Your task to perform on an android device: I received an email from Aakash Gahlot with the subject Urgent Document; now I want to pass this information to my other friend Jason at jason.smith@hotpop.com because he also requires this.
Image 0: 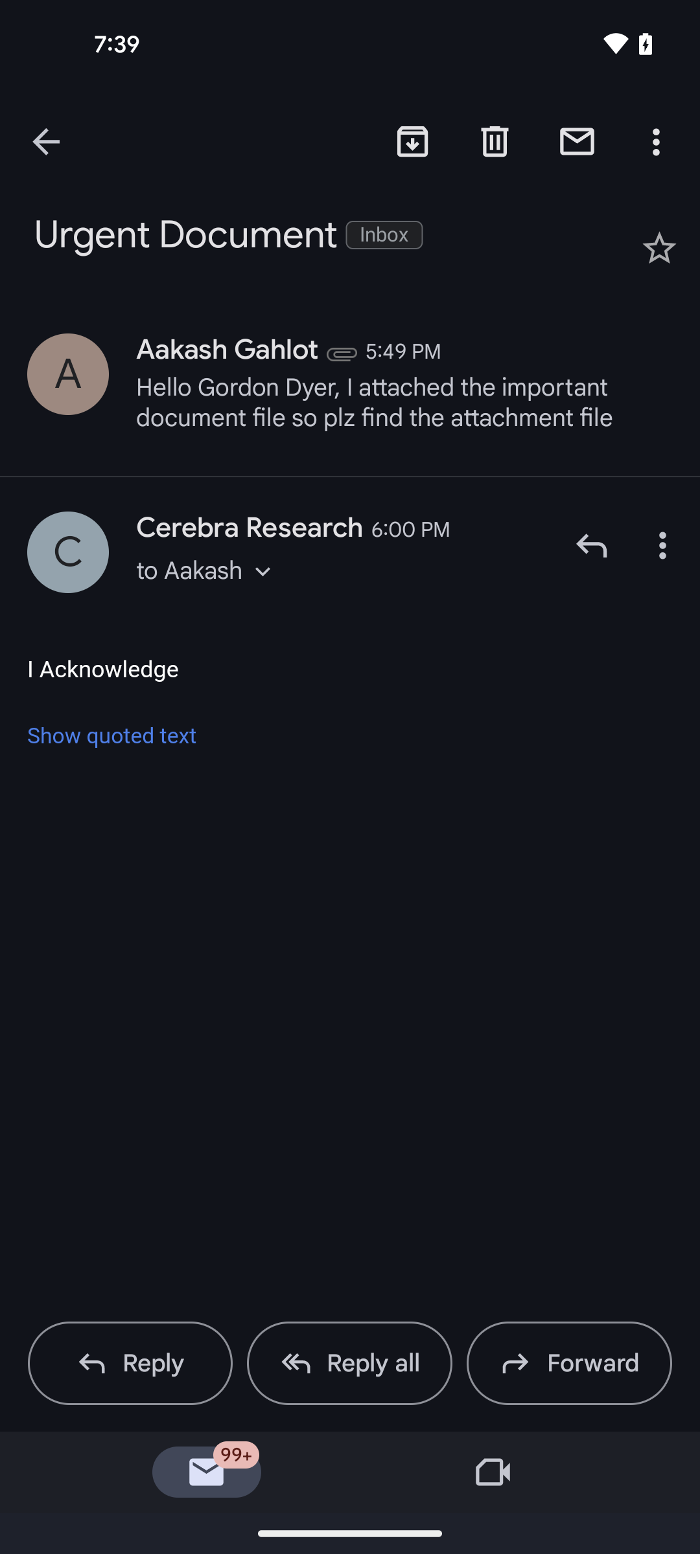
click on the Forward option
Step 0: click (592, 1363)
Image 1: 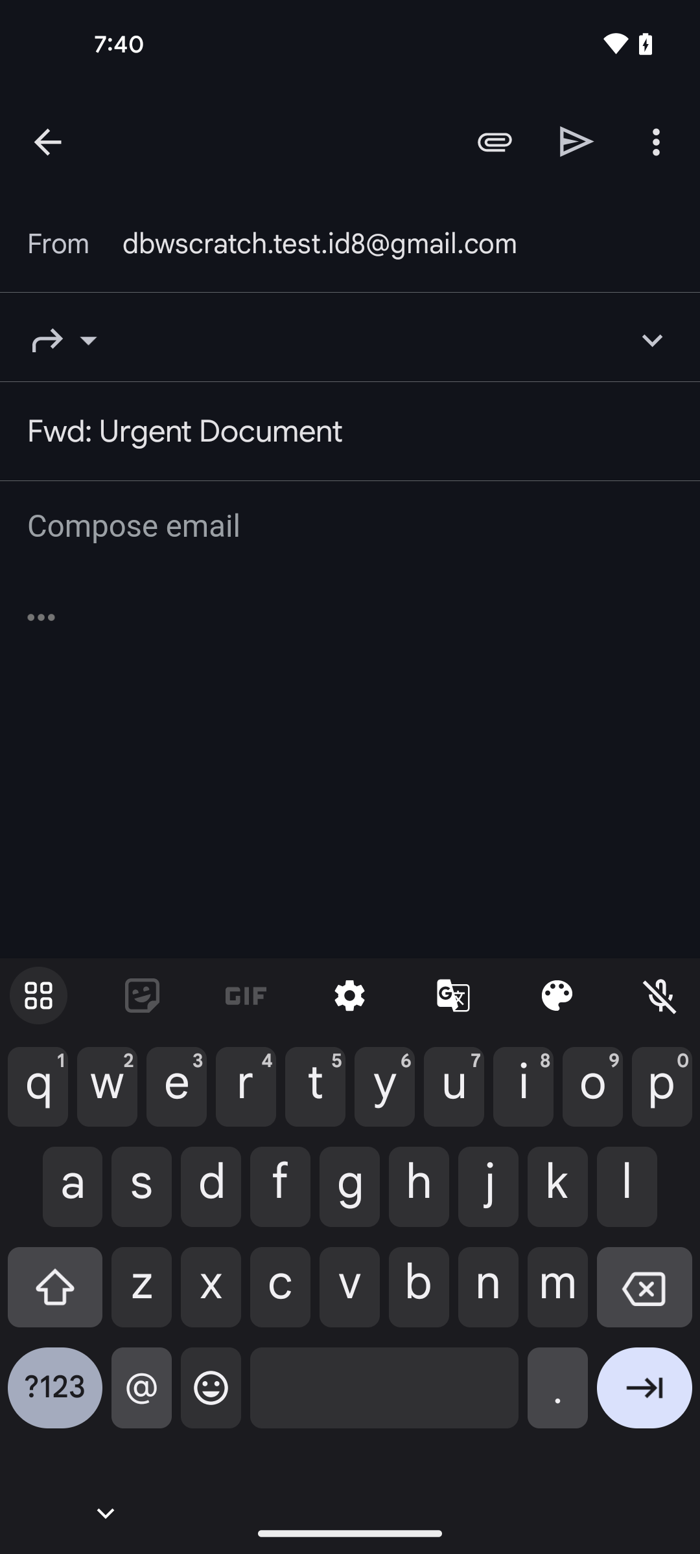
enter the receiver email I'd jason.smith@hotpop.com
Step 1: type "jason.smith@hotpop.com"
Image 2: 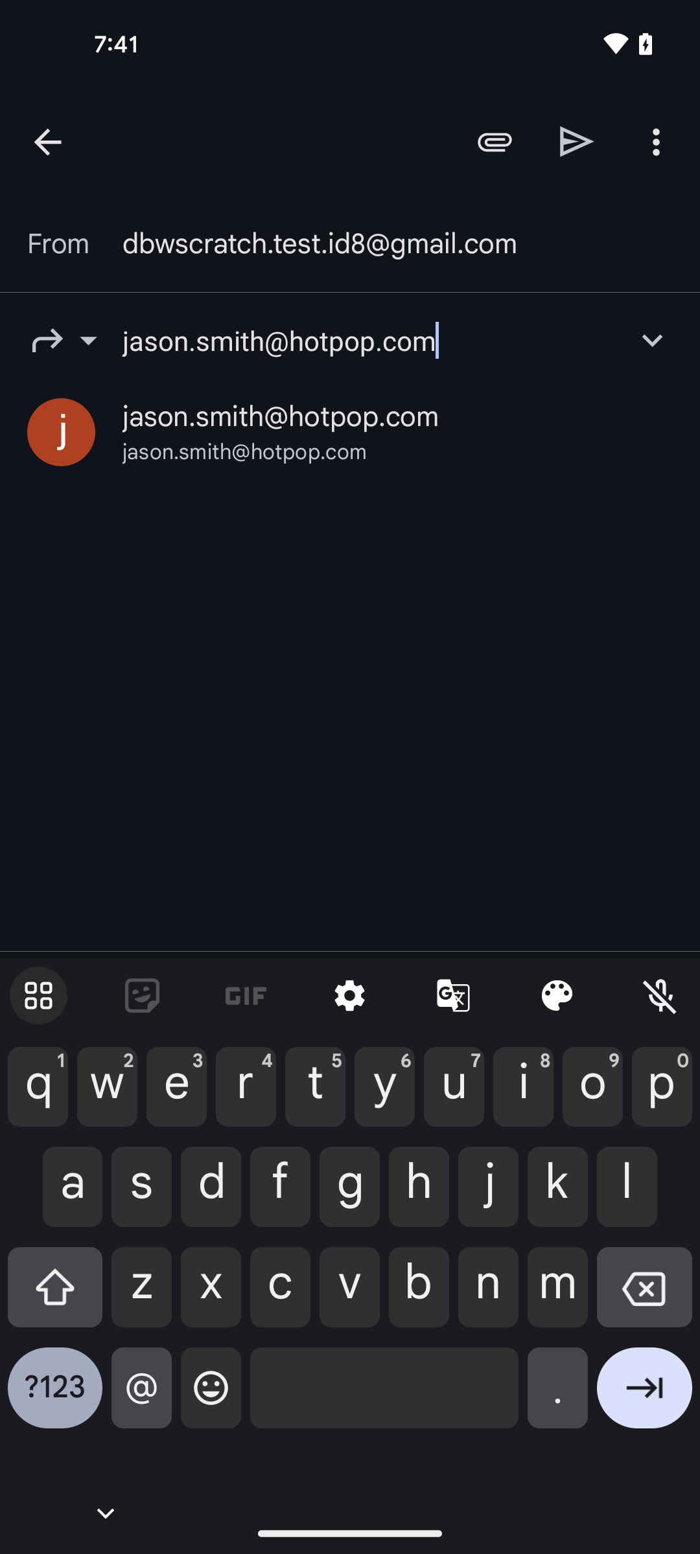
click on the email I'd 
Step 2: click (281, 416)
Image 3: 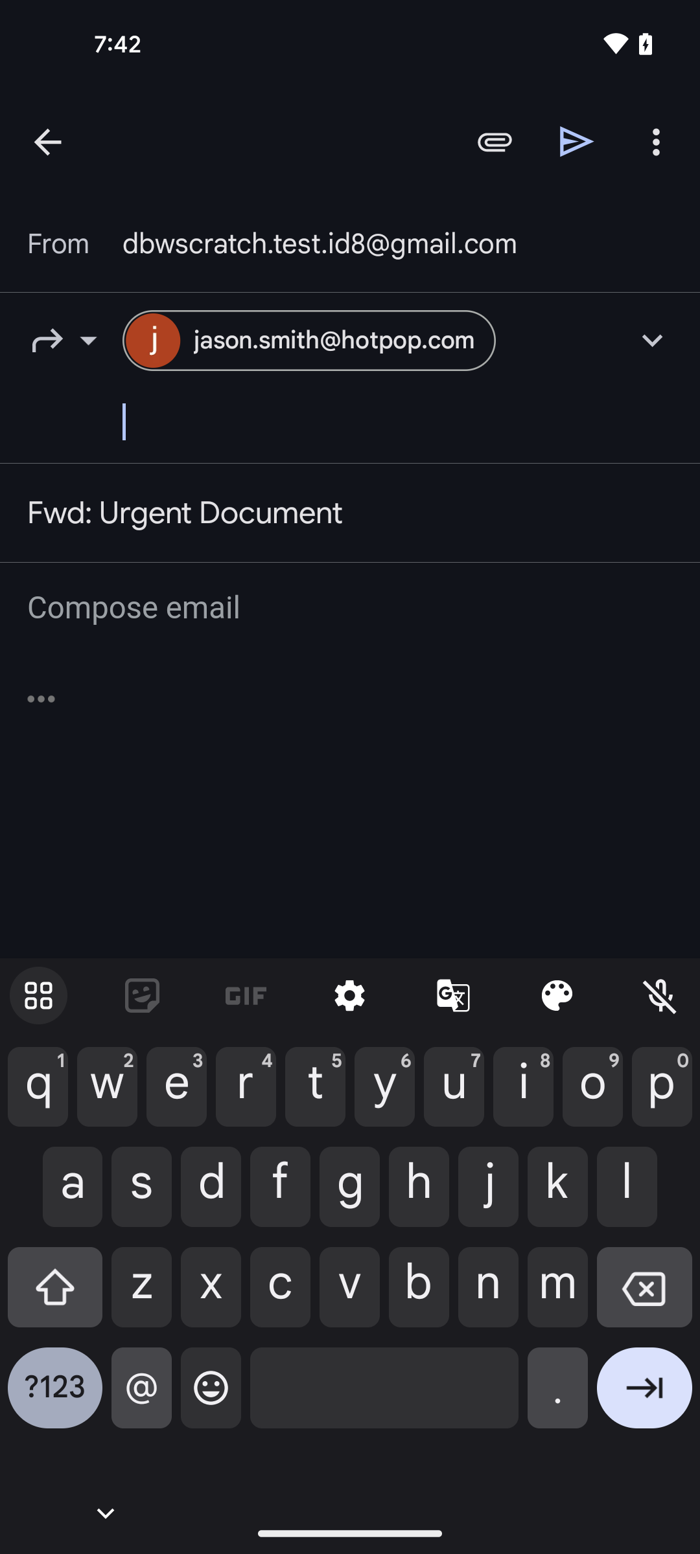
click on the send option
Step 3: click (577, 141)